Your task to perform on an android device: I liked the Apple MacBook M2 max so I would like to add it to my shopping cart on the amazon app to buy it in near future.
Image 0: 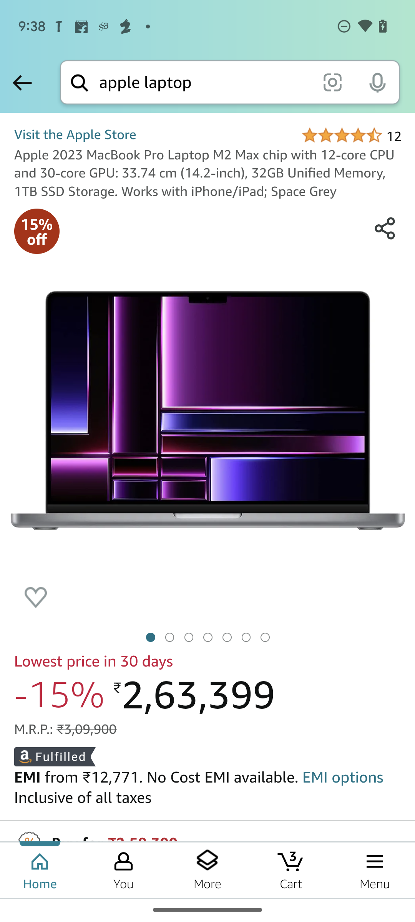
Swipe up to view more options.
Step 0: scroll down
Image 1: 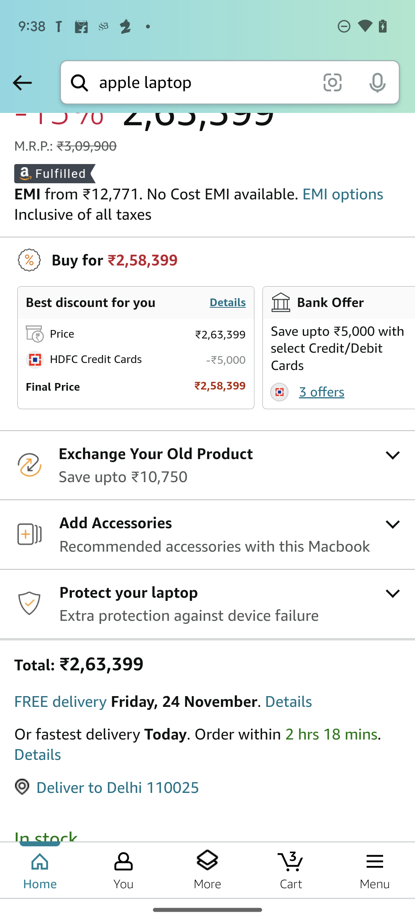
Swipe up to view more options.
Step 1: scroll down
Image 2: 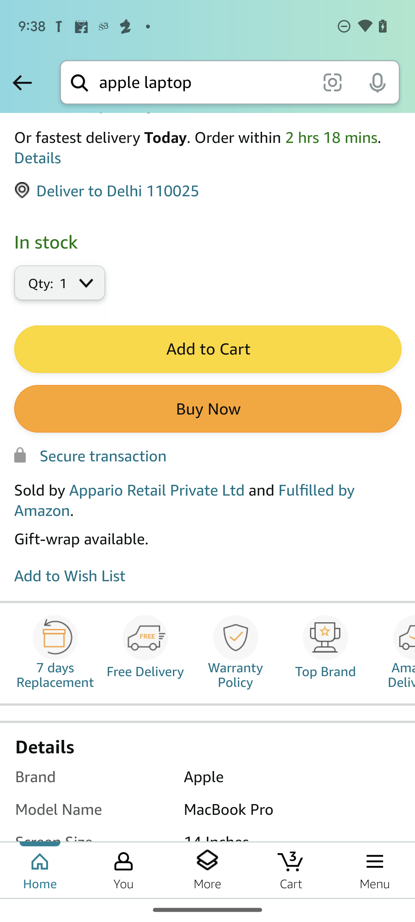
Click on the Add to Cart button.
Step 2: click (207, 349)